Your task to perform on an android device: Browse "Fresh Red Rose Flowers" for me on the Ferns N Petals app.
Image 0: 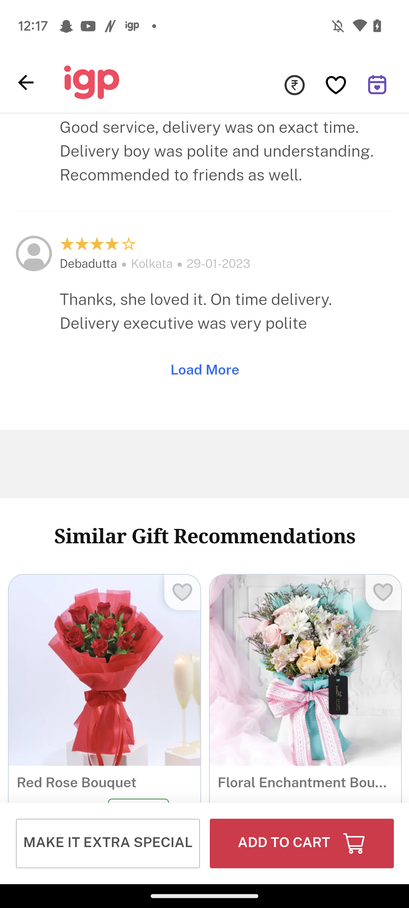
Open the Ferns N petals app.
Step 0: open app "Ferns N Petals"
Image 1: 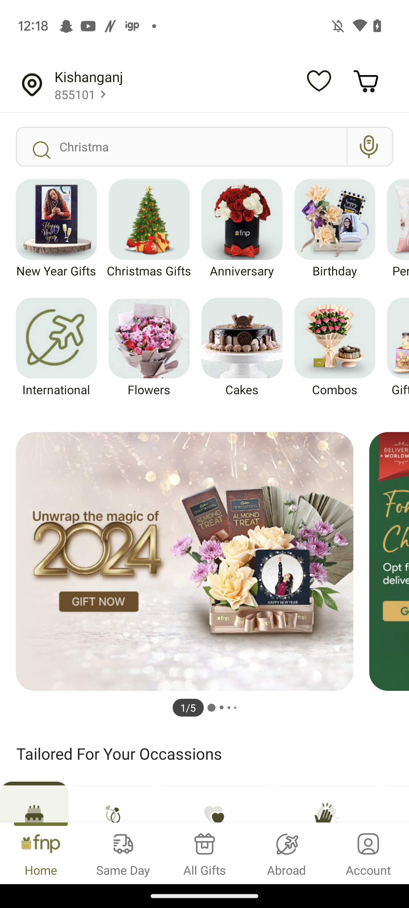
click on the Flowers tab.
Step 1: click (154, 344)
Image 2: 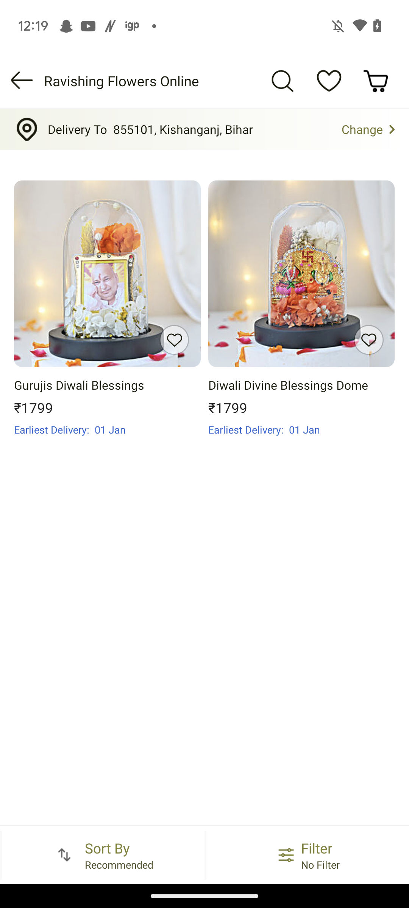
Click on the  Search icon at the top right.
Step 2: click (284, 87)
Image 3: 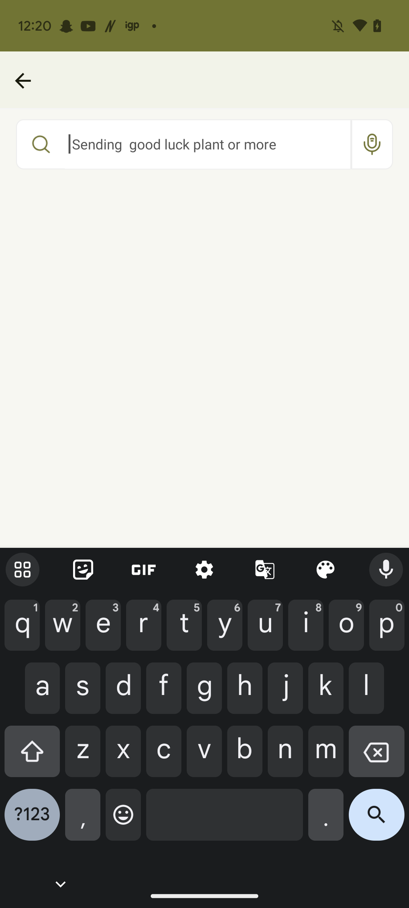
Type "Fresh Red Rose Flowers" in the search box.
Step 3: type "Fresh Red Rose Flowers"
Image 4: 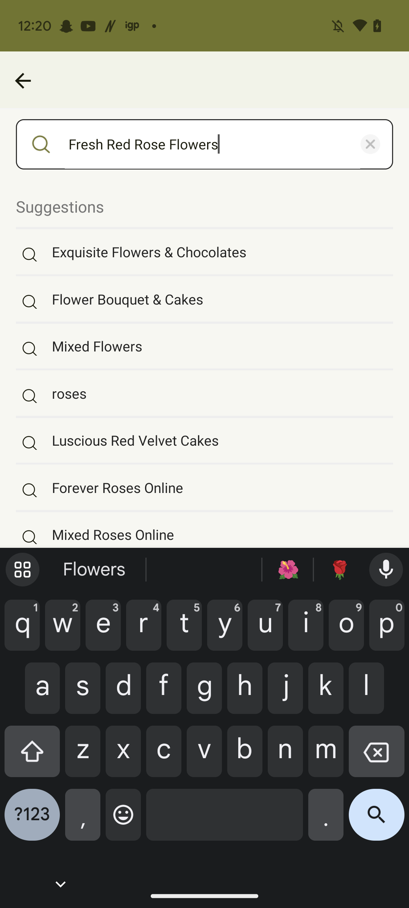
Click on the search icon at the bottom right corner of the Keyboard..
Step 4: wait